Your task to perform on an android device: In the Google slides App, I want to add the text as "Thank you very much KDIS for being part of yoga session  "  to the first slide of the Flash card Presentations app
Image 1: 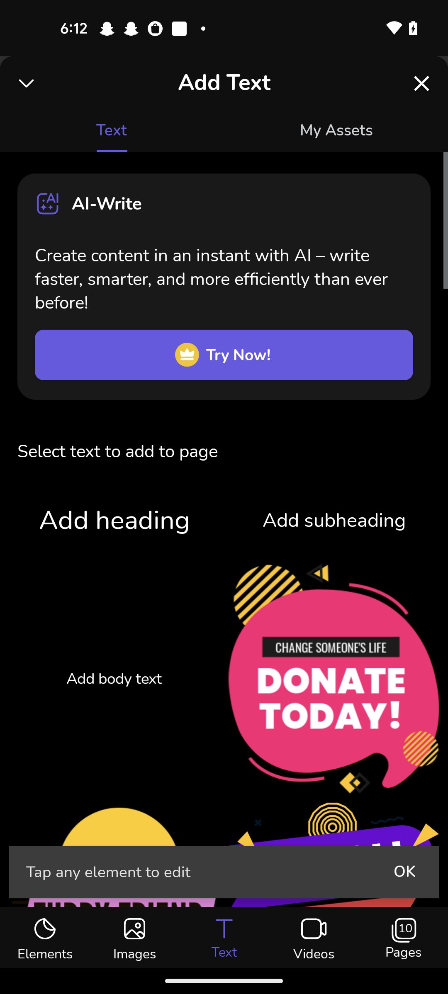
Click on the Add heading 
Step 1: click (114, 520)
Image 4: 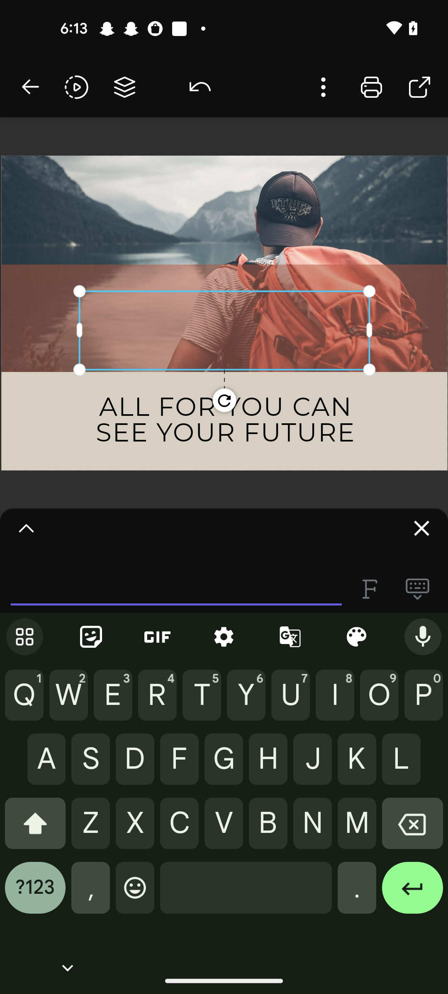
Enter a text Thank you very much KDIS for being part of yoga session "
Step 4: type "Thank you very much KDIS for being part of yoga session "